Your task to perform on an android device: My shoe size is 8, so look for the women's walking shoes with size 8 in the size filter in the Decathlon app.
Image 0: 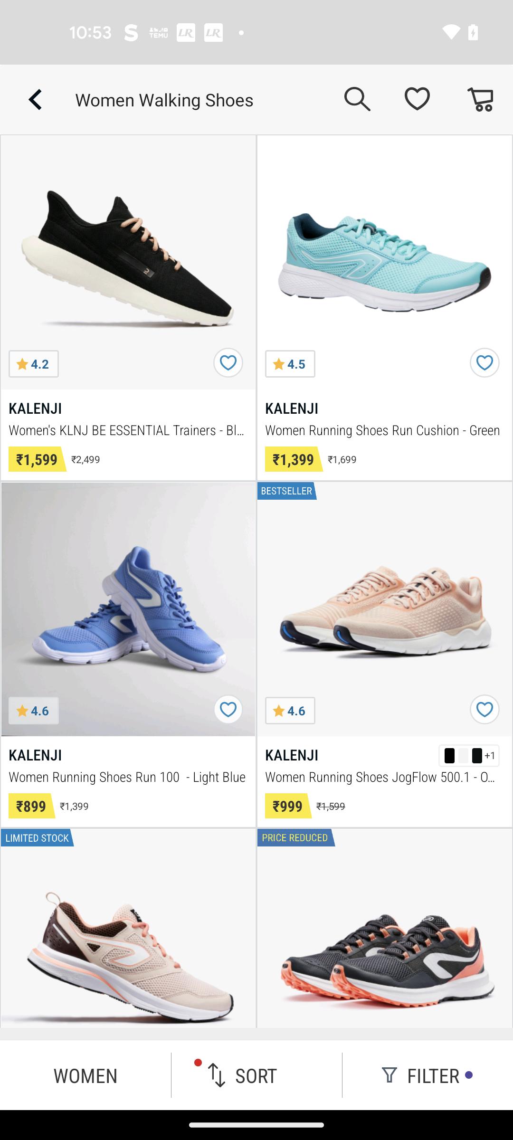
Click on the FILTER at the bottom right corner of the screen
Step 0: click (421, 1075)
Image 1: 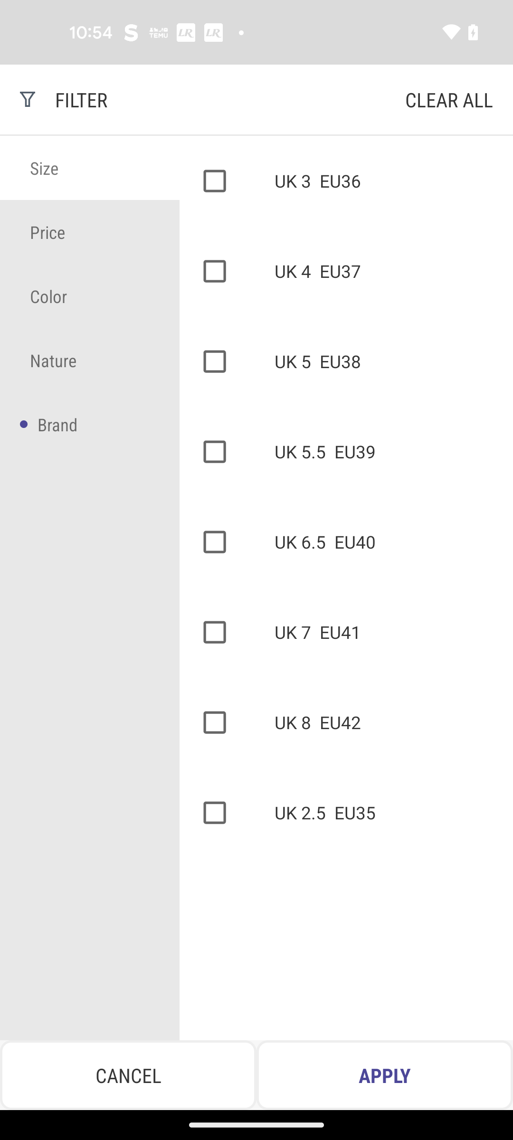
Select Size UK8
Step 1: click (209, 724)
Image 2: 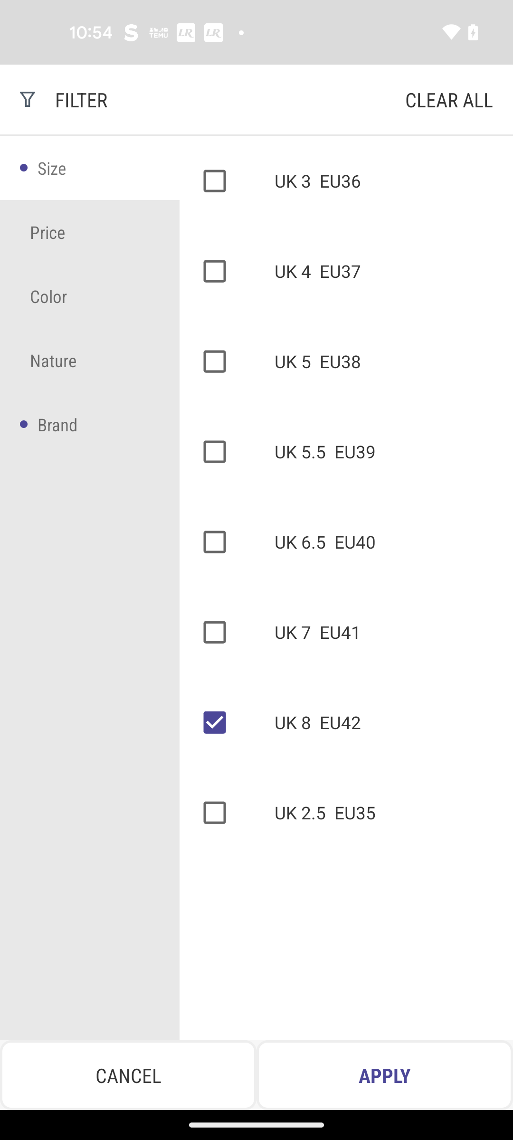
Click on the Apply button
Step 2: click (385, 1075)